Your task to perform on an android device: Create a playlist by the title "Soothing" in the Gaana app and add all the songs of 13 reasons why in that playlist.
Image 0: 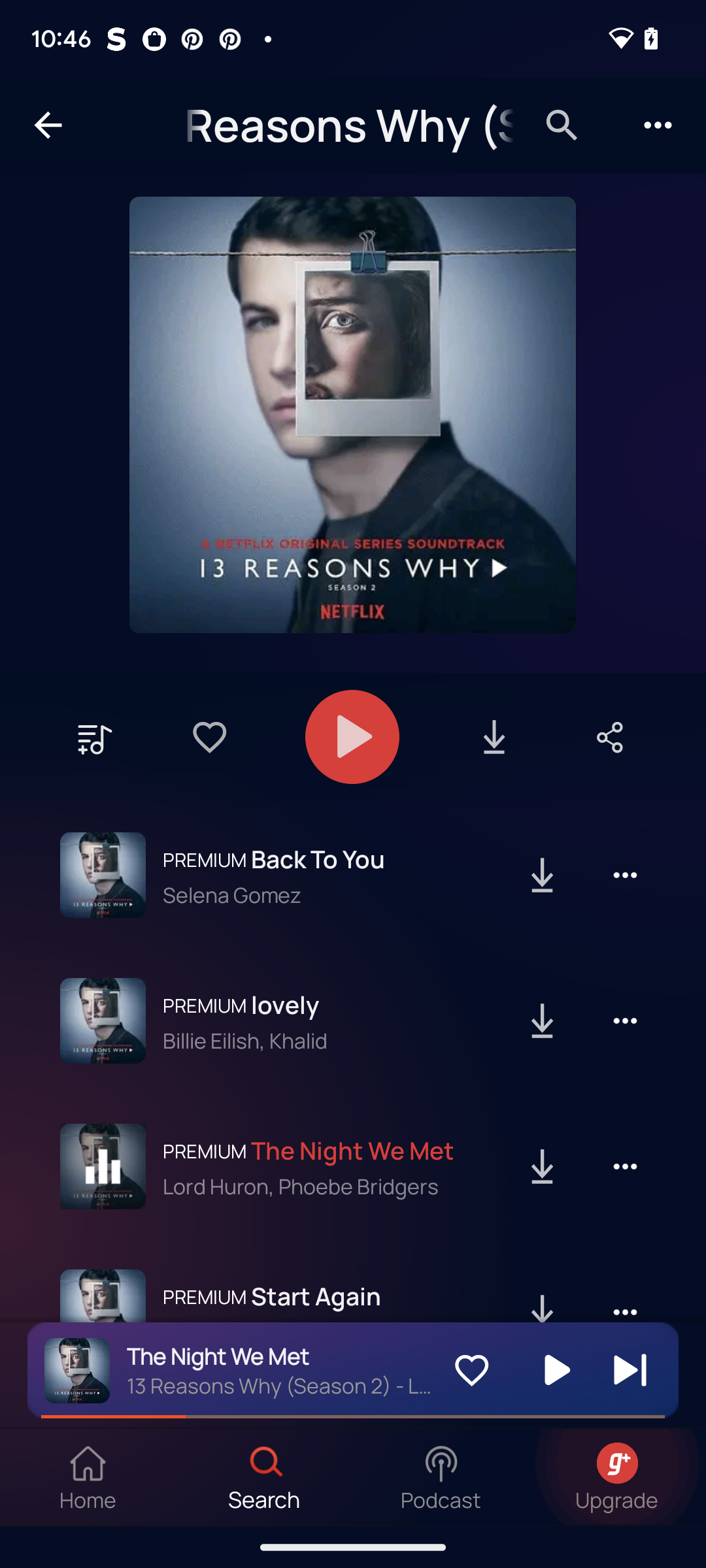
Click on the + music icon to make a playlist.
Step 0: click (94, 739)
Image 1: 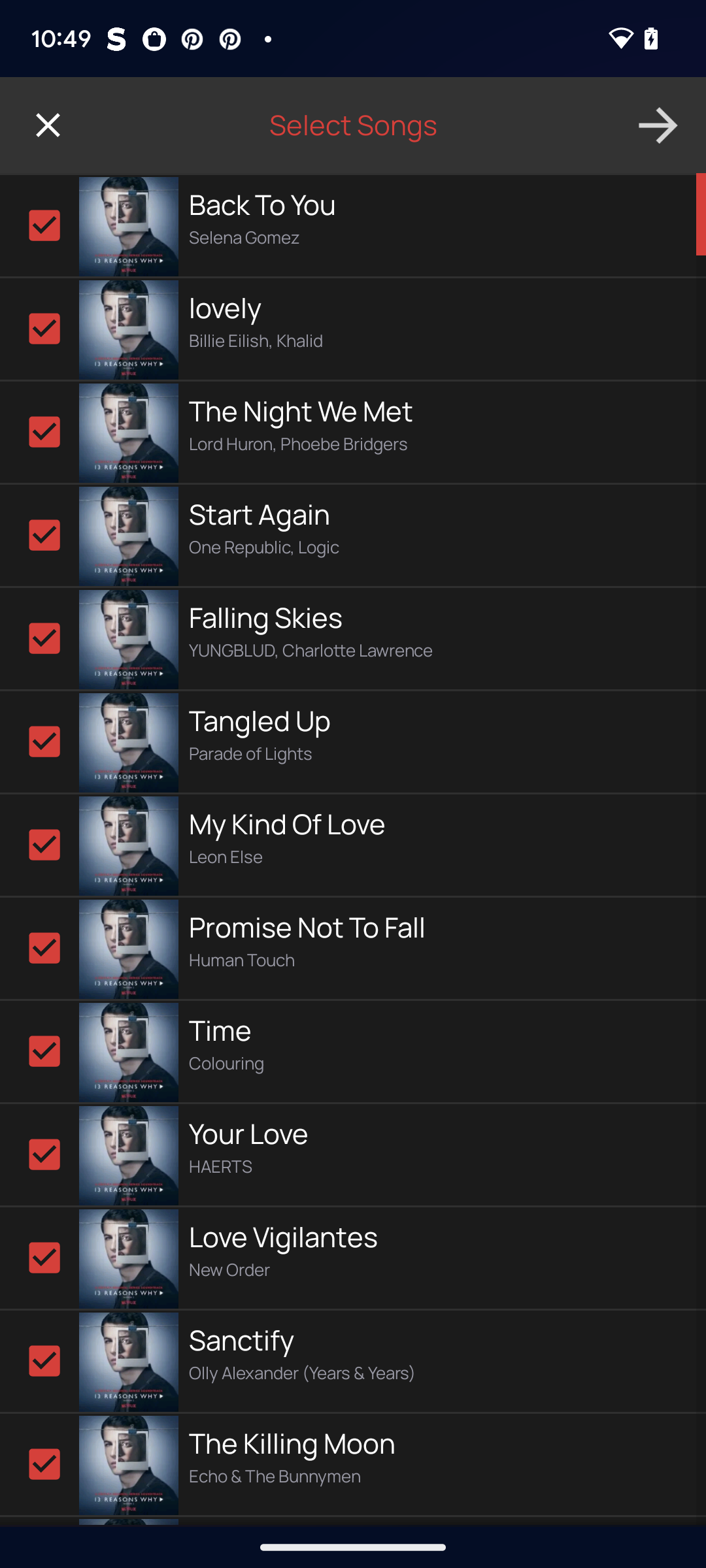
Click on the arrow forward.
Step 1: click (353, 125)
Image 2: 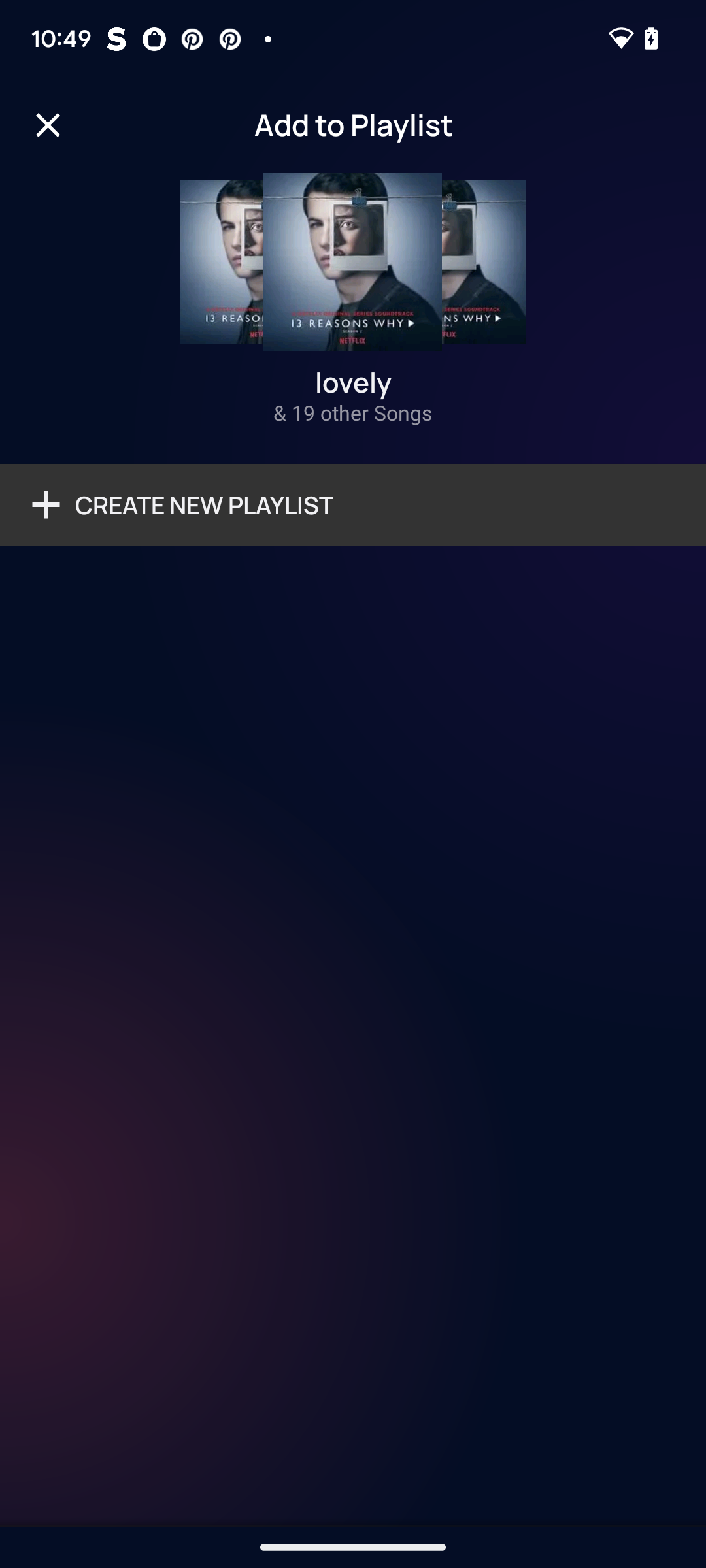
Click on the create new playlist.
Step 2: click (353, 504)
Image 3: 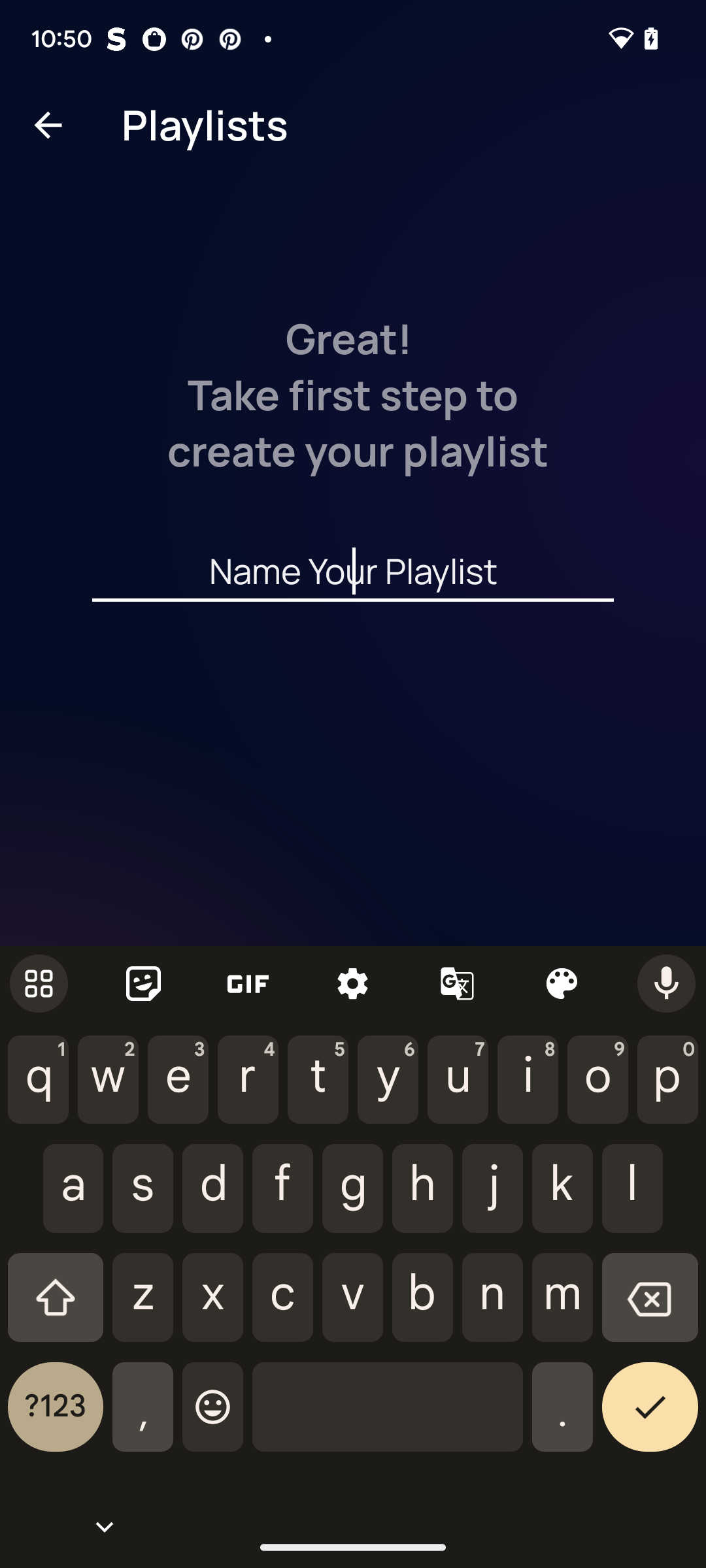
Enter the title Soothing.
Step 3: type "Soothing"
Image 4: 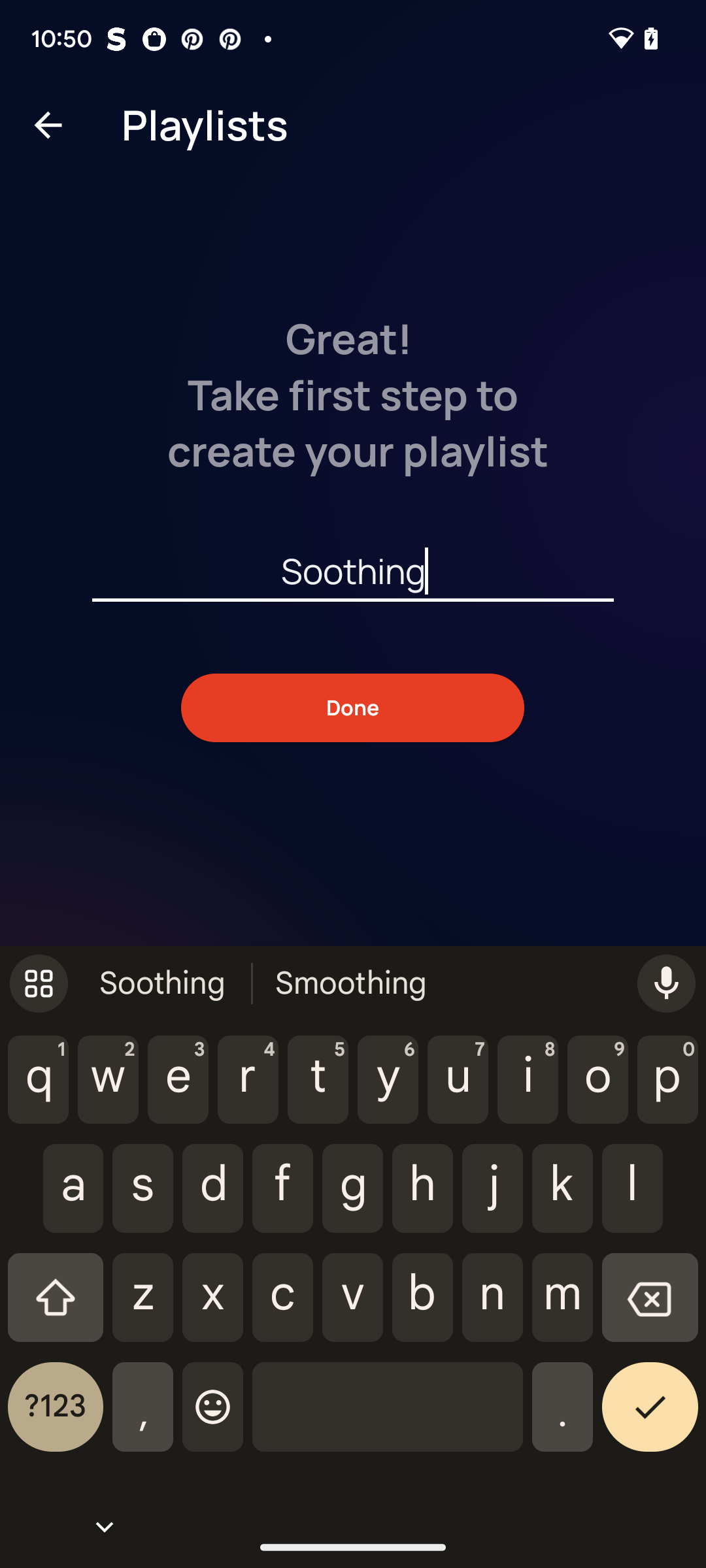
Click on the done button.
Step 4: click (352, 708)